Your task to perform on an android device: On the Omio app, show me the first train schedule from Amsterdam Centraal station to Rotterdam Centraal  station.
Image 0: 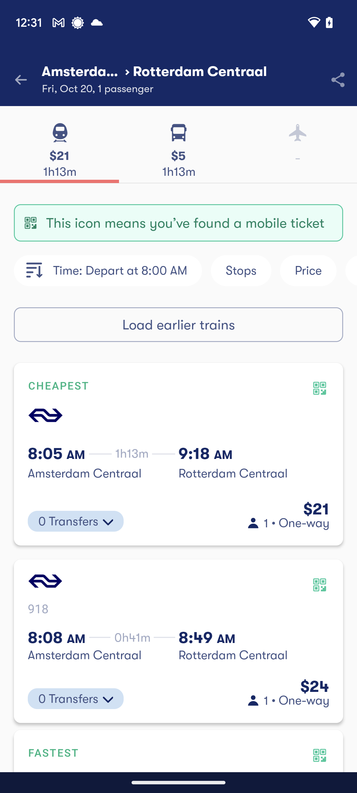
Click on the first train.
Step 0: click (205, 453)
Image 1: 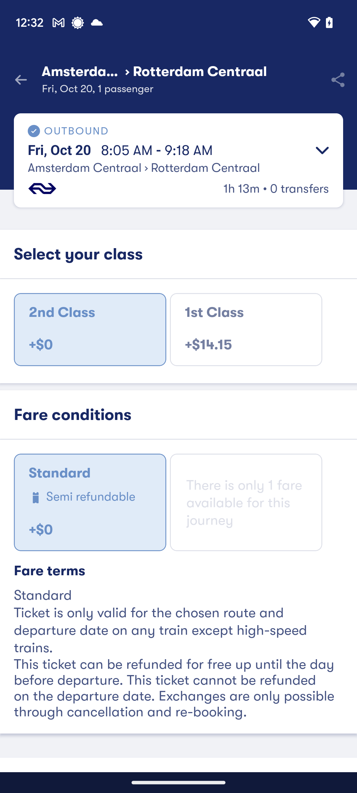
Scroll up to see the details.
Step 1: scroll down
Image 2: 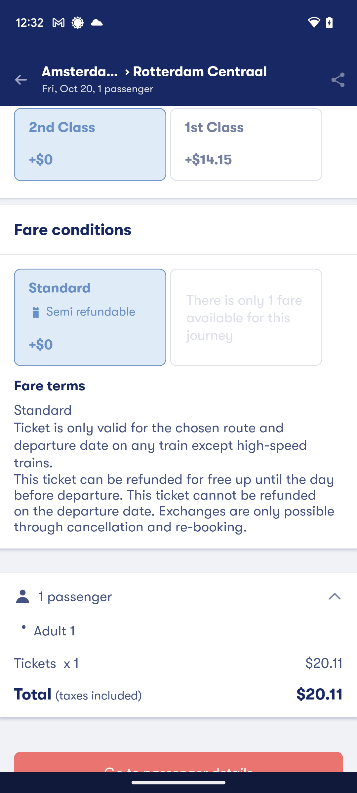
Scroll up to see the details.
Step 2: scroll down